Your task to perform on an android device: Open the TrailLink App enter the location Miami and show the list of trails in Miami
Image 1: 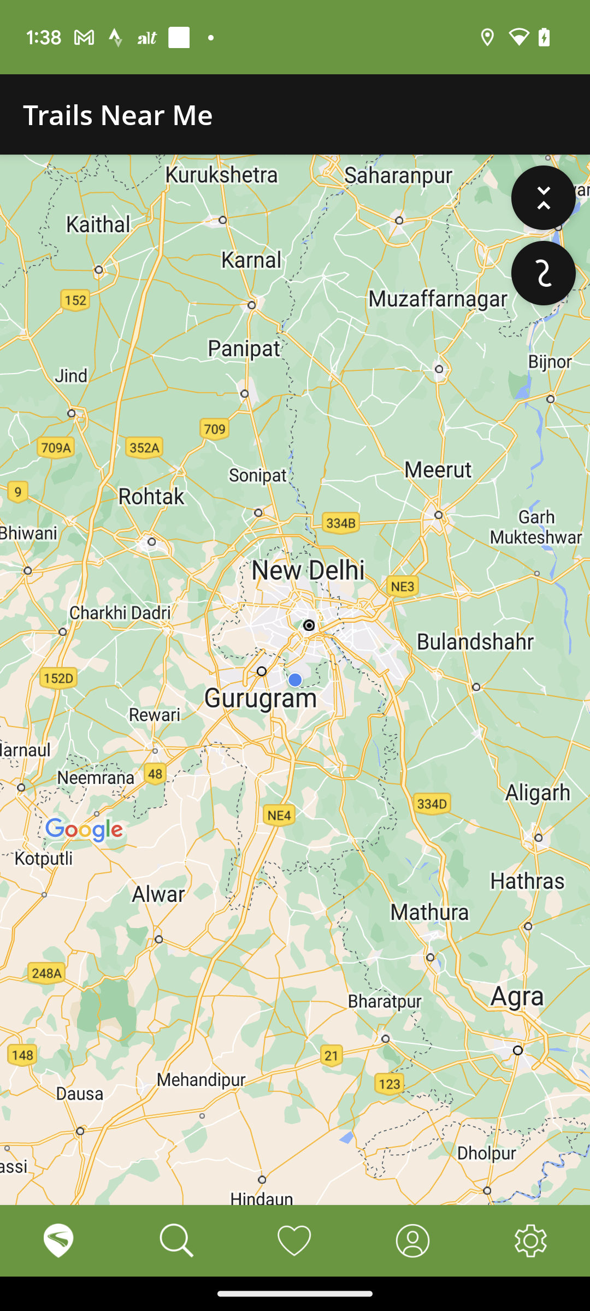
Click on the search icon at the bottom
Step 1: click (176, 1241)
Image 2: 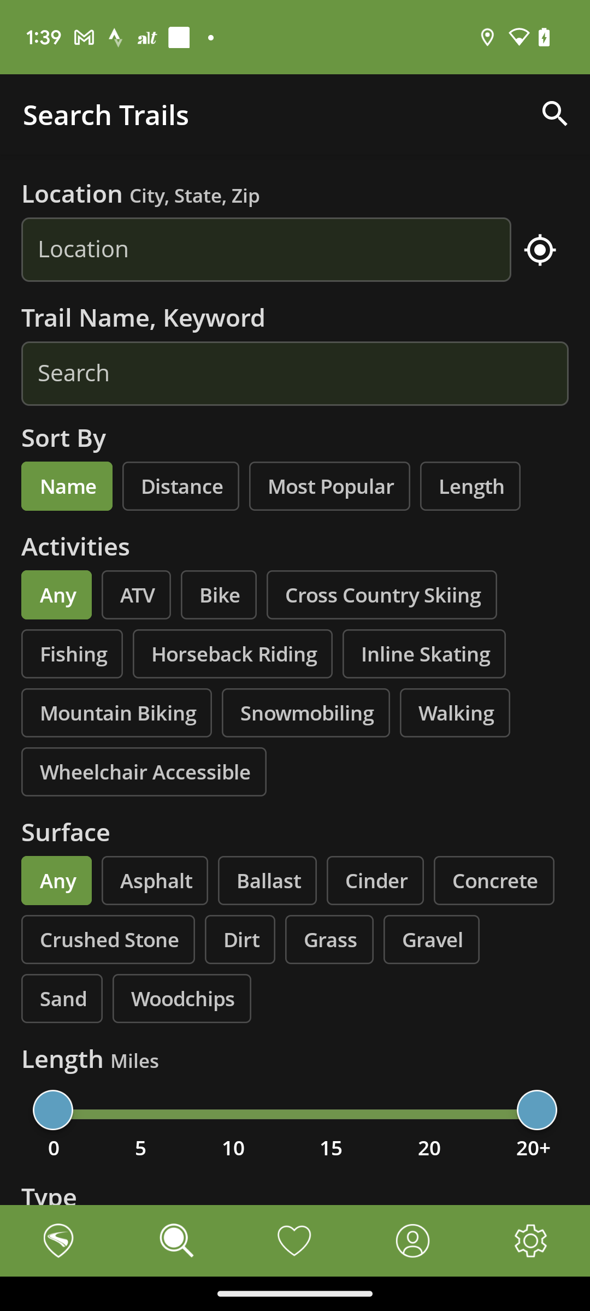
Click on the Location
Step 2: click (266, 250)
Image 3: 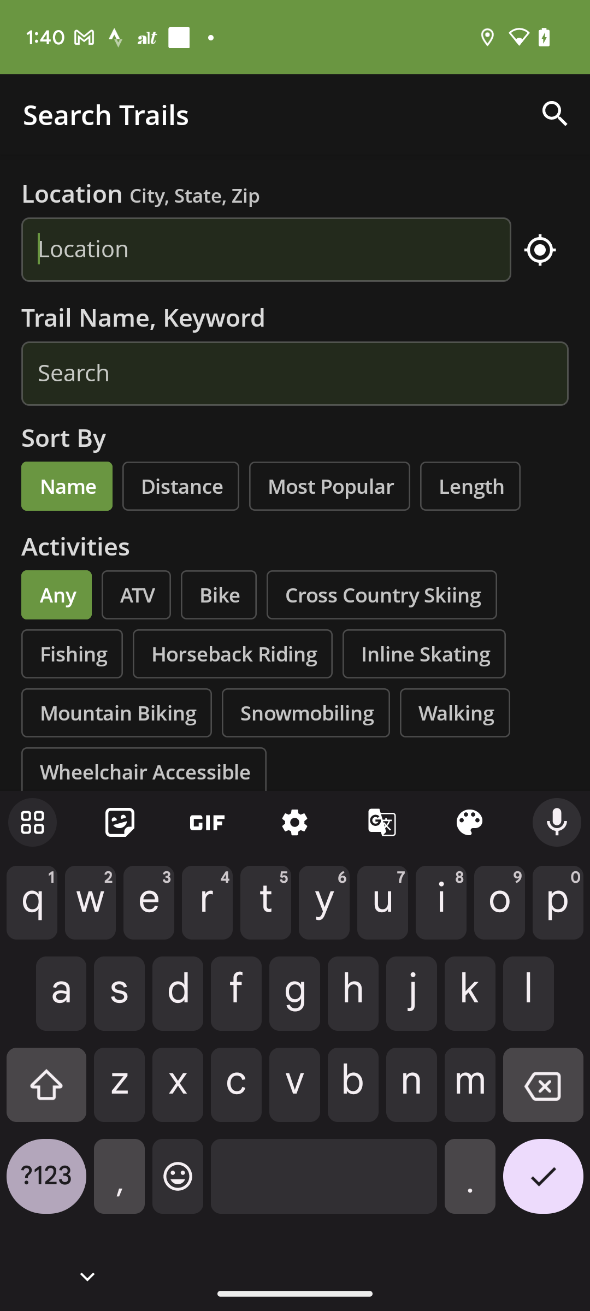
Enter the loaction Miami
Step 3: type "Miami"
Image 4: 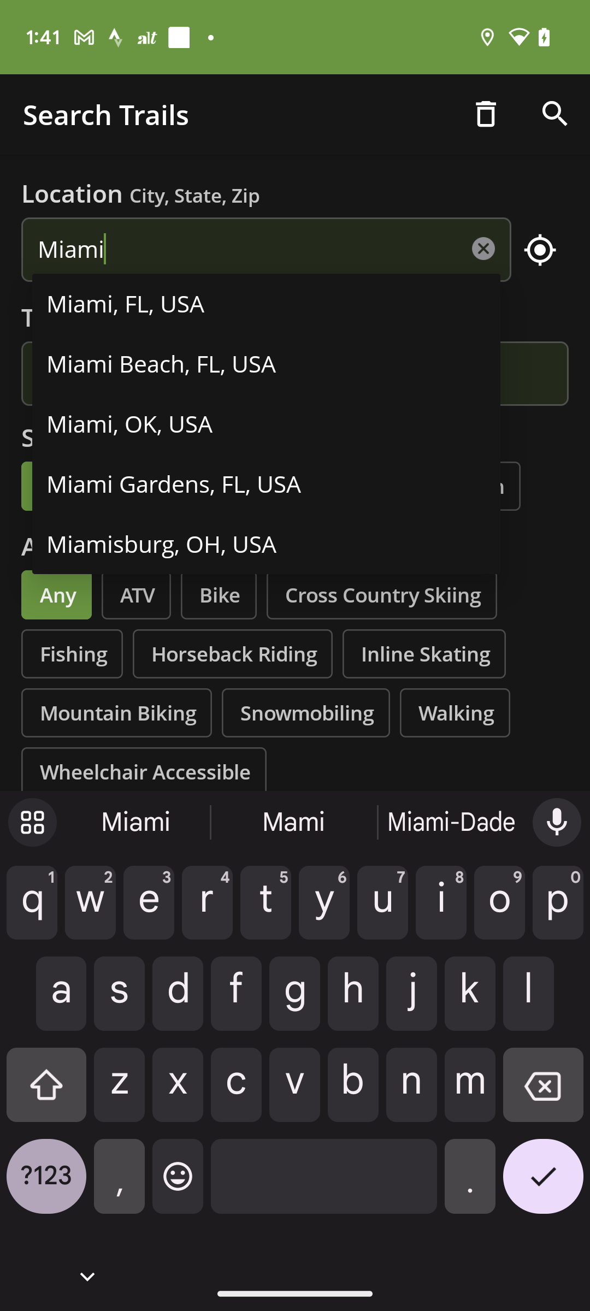
Select the below suggestion Miami,Fl,USA
Step 4: click (294, 317)
Image 5: 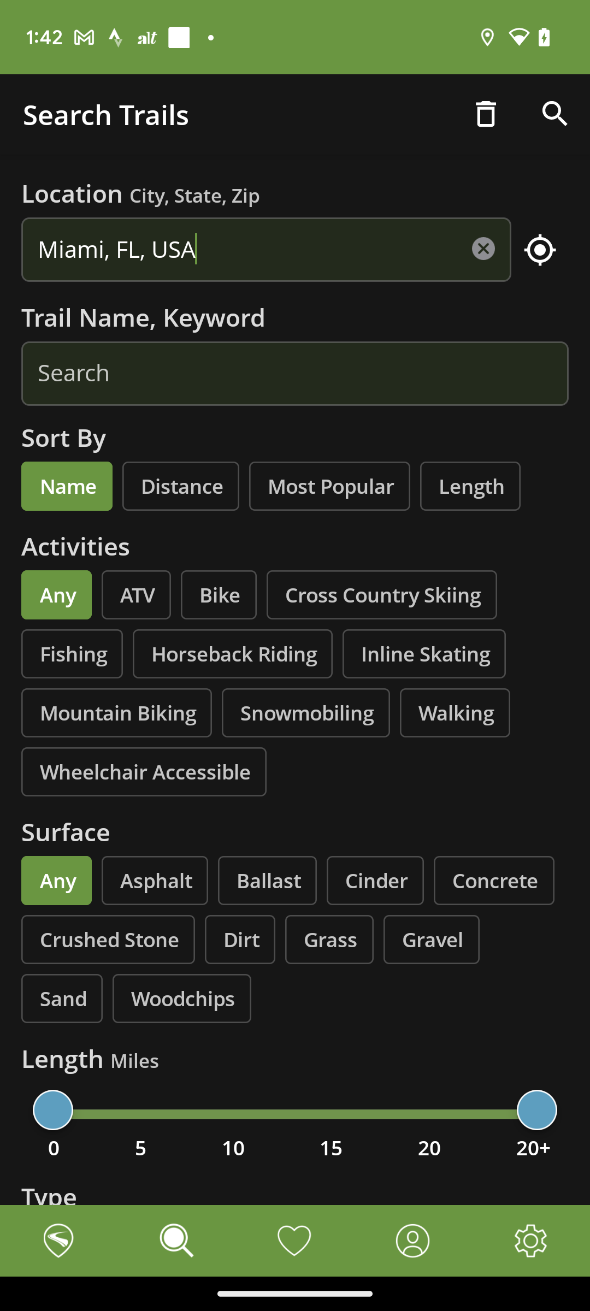
Click on the search icon at the top right corner
Step 5: click (555, 114)
Image 6: 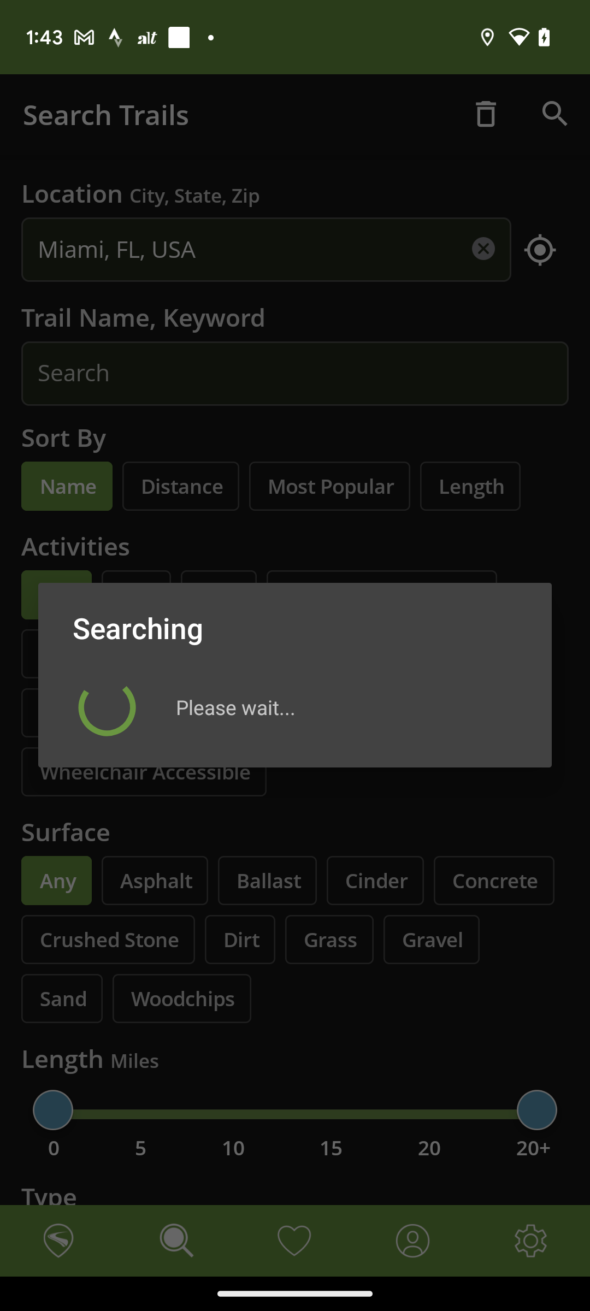
Click on the search icon at the top right corner
Step 6: wait